Your task to perform on an android device: Task goal - In j.html file undo the changes made initially and reverse them by using redo function.
Image 0: 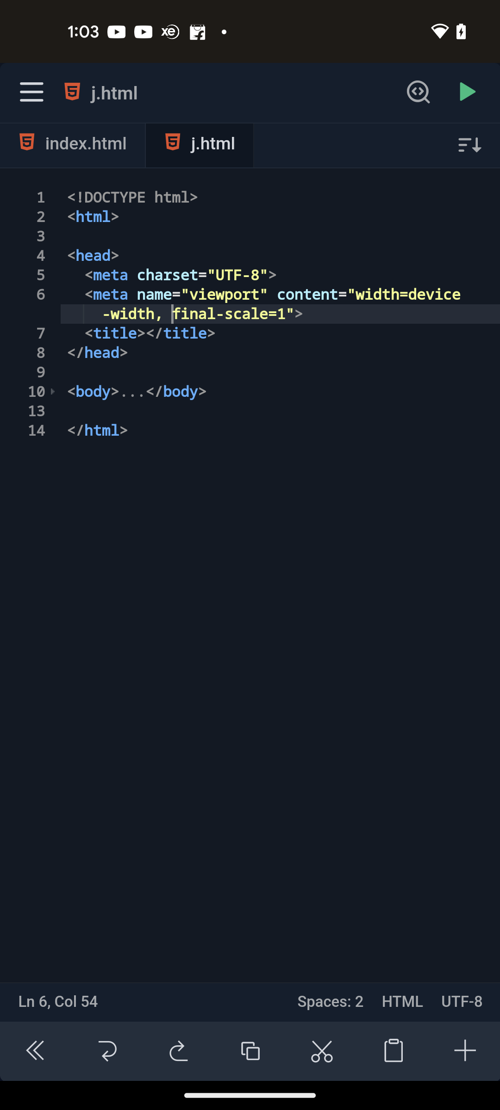
Click on the undo button at the bottom of the screen to undo the changes.
Step 0: click (251, 572)
Image 1: 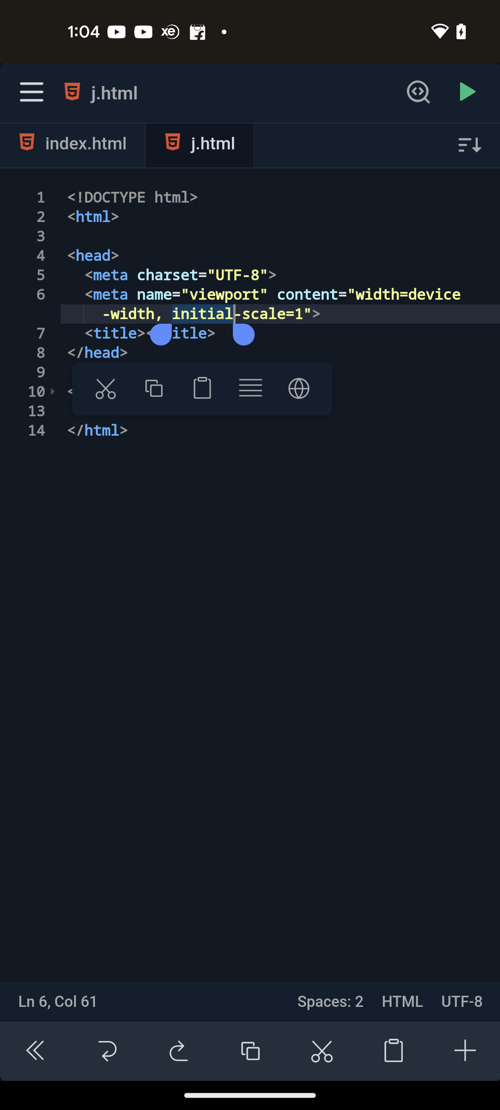
Click on the redo button to change initial to final again.
Step 1: click (251, 572)